Your task to perform on an android device: Open the JioSaavn app & select the Chill mood playlist
Image 0: 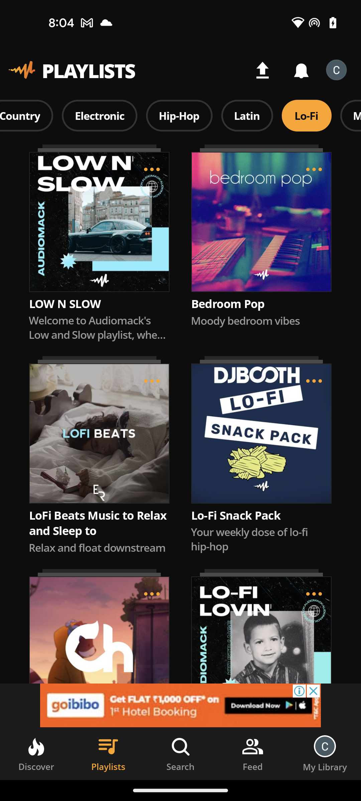
open the JioSaavn app
Step 0: open app "JioSaavn"
Image 1: 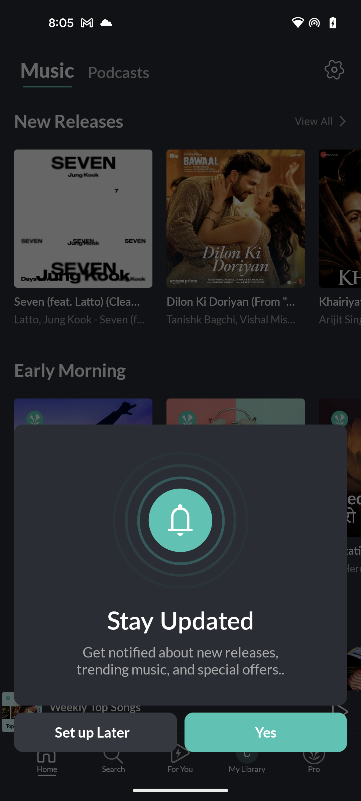
click on the Set up Later option
Step 1: click (96, 732)
Image 2: 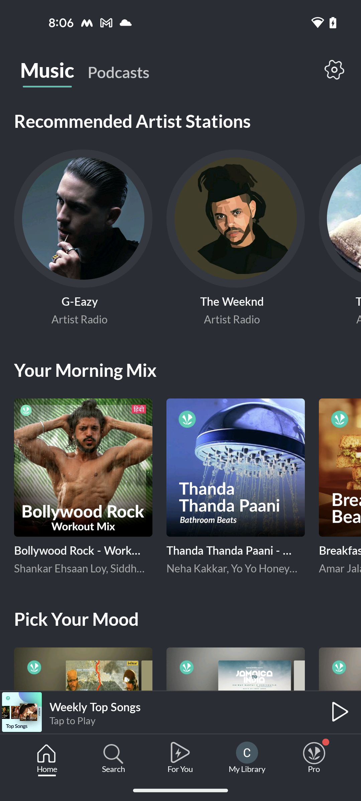
click on the search icon at the bottom of the screen
Step 2: click (113, 754)
Image 3: 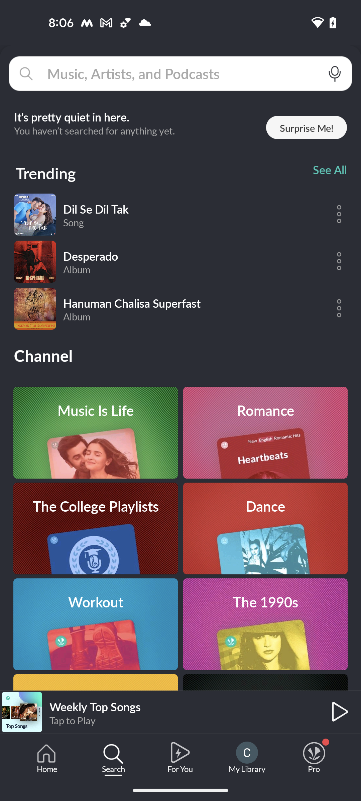
click on the search icon at the bottom of the screen
Step 3: click (113, 754)
Image 4: 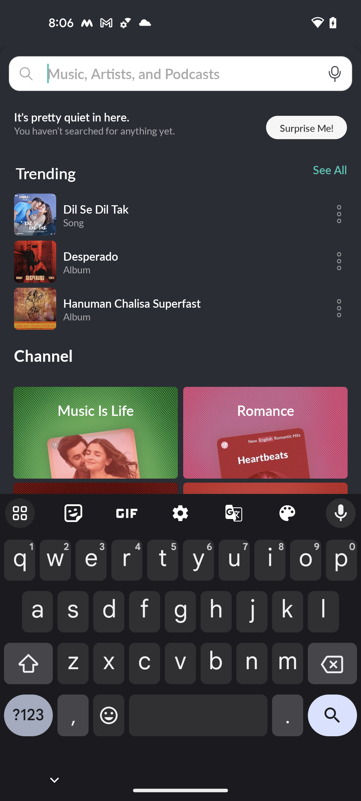
scroll down to view playlists categories
Step 4: scroll down
Image 5: 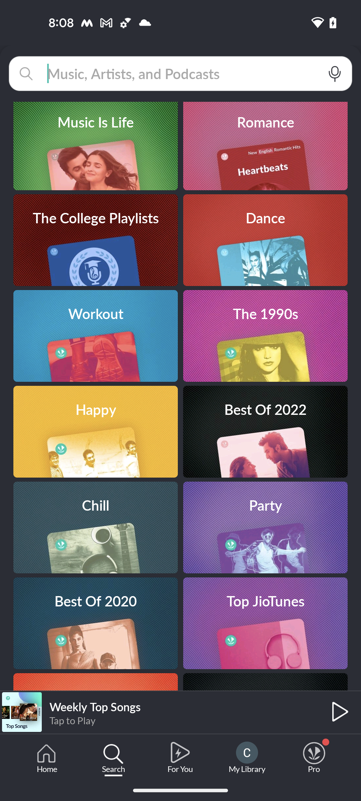
select Chill playlist
Step 5: click (112, 535)